Your task to perform on an android device: Go to the Fitbit app and read Habits for Restful Sleep
Image 0: 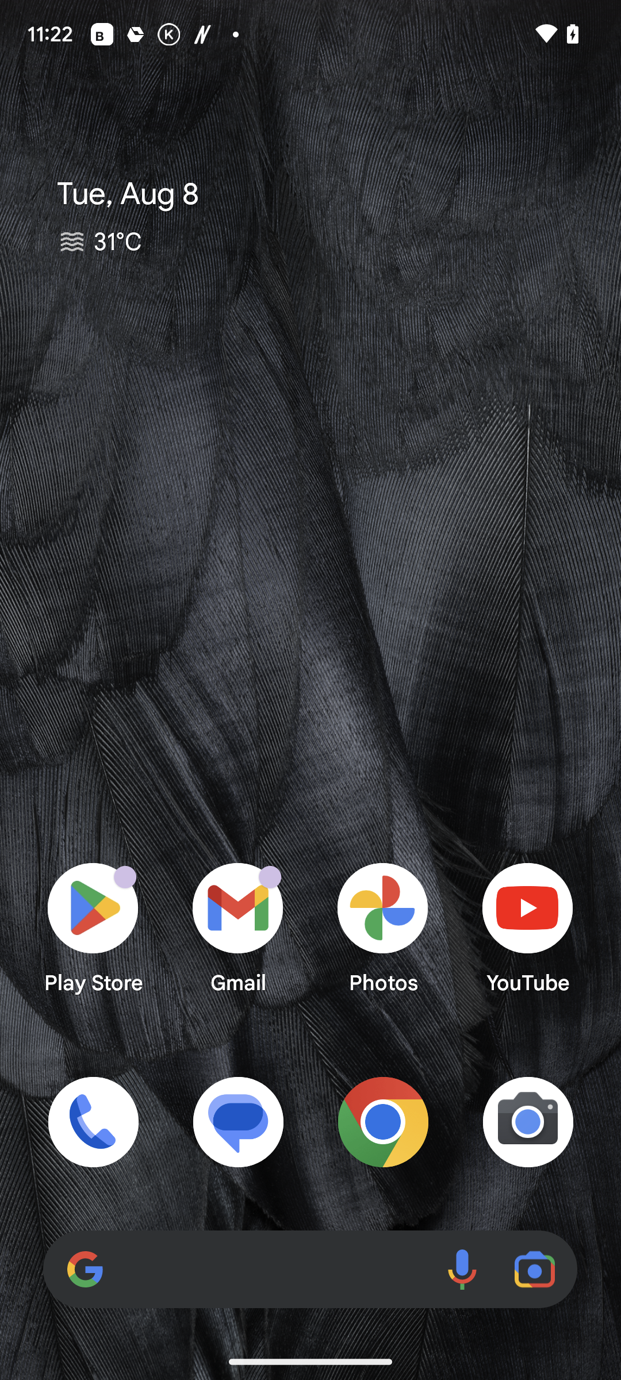
Open the Fitbit app
Step 0: open app "Fitbit"
Image 1: 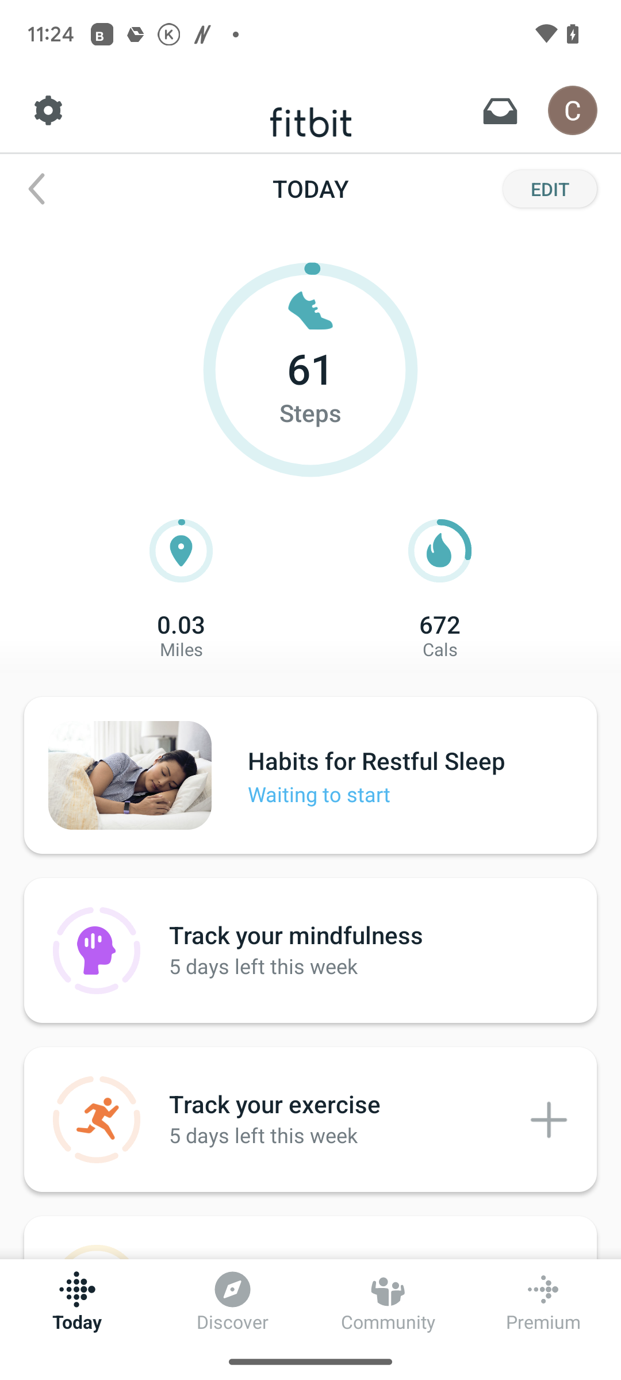
Click on the Discover option in the middle of the screen
Step 1: click (232, 1321)
Image 2: 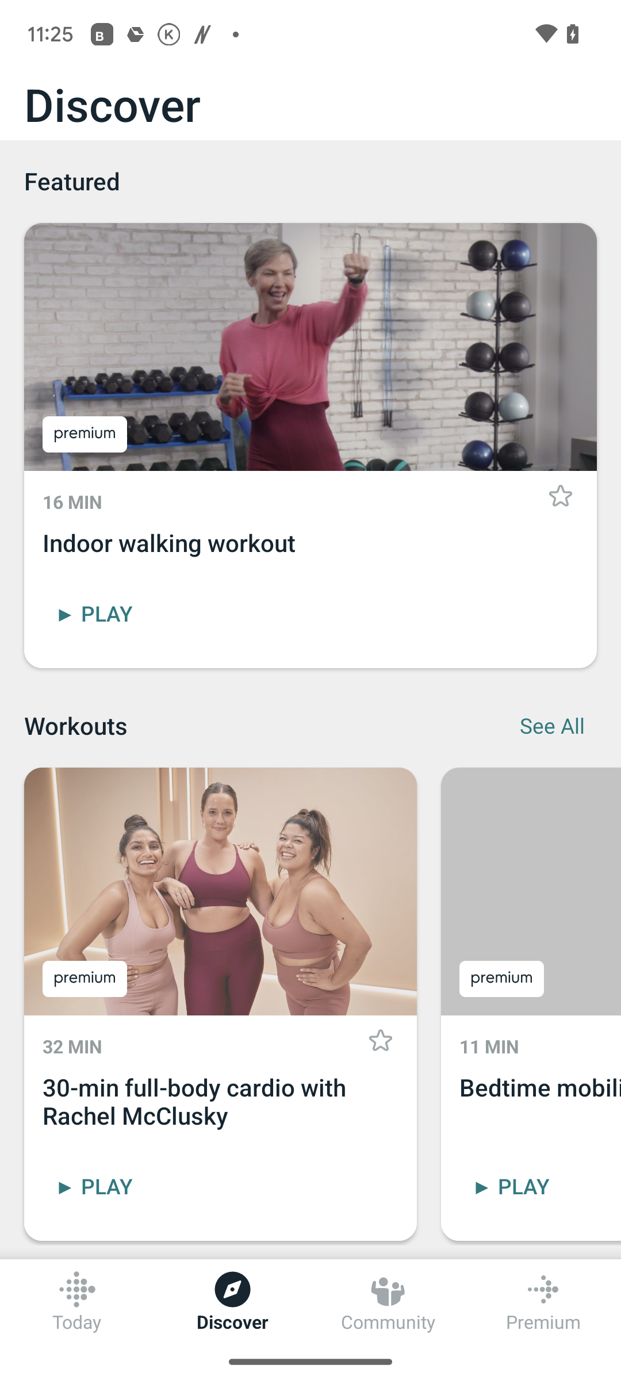
Scroll up to view the guided programs
Step 2: scroll down
Image 3: 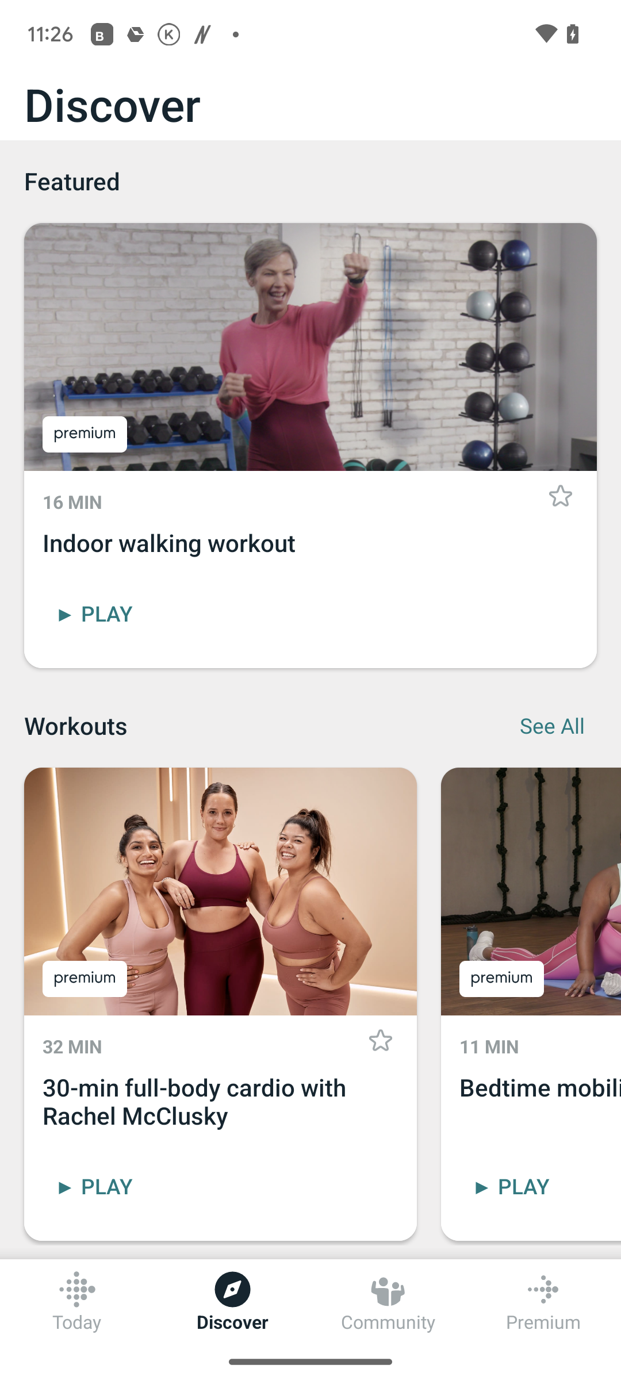
Scroll up to view the guided programs
Step 3: scroll down
Image 4: 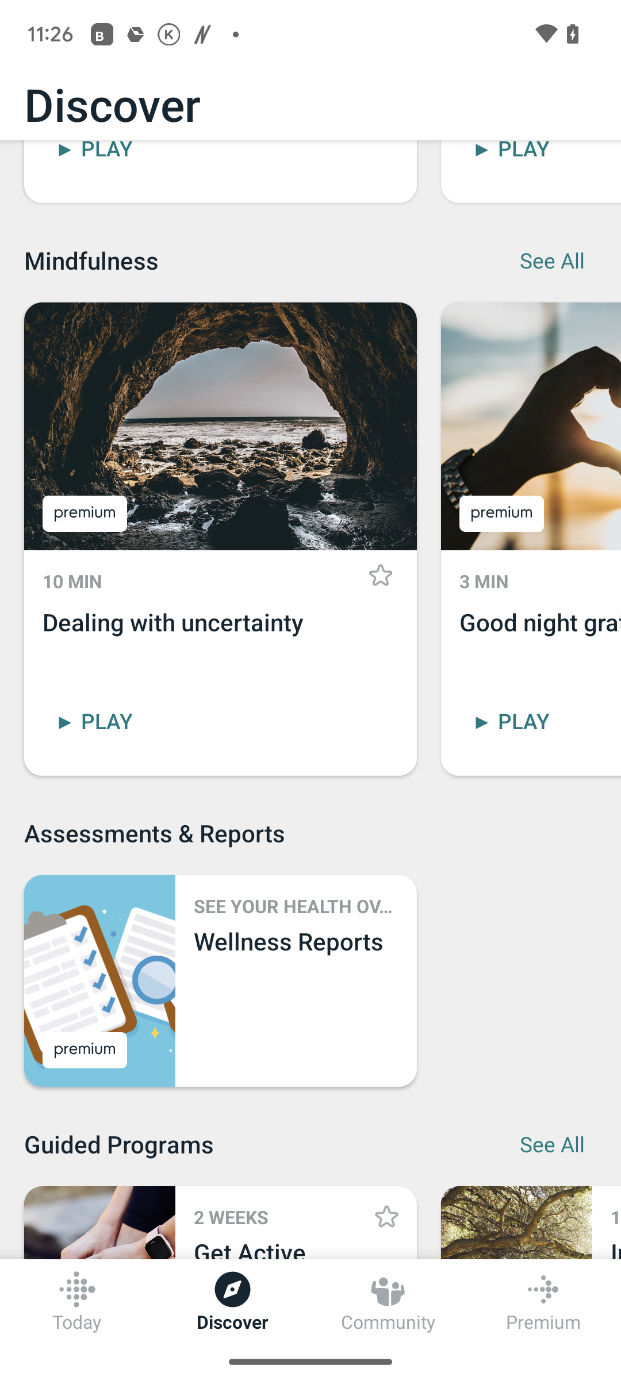
Scroll up to view the guided programs
Step 4: scroll down
Image 5: 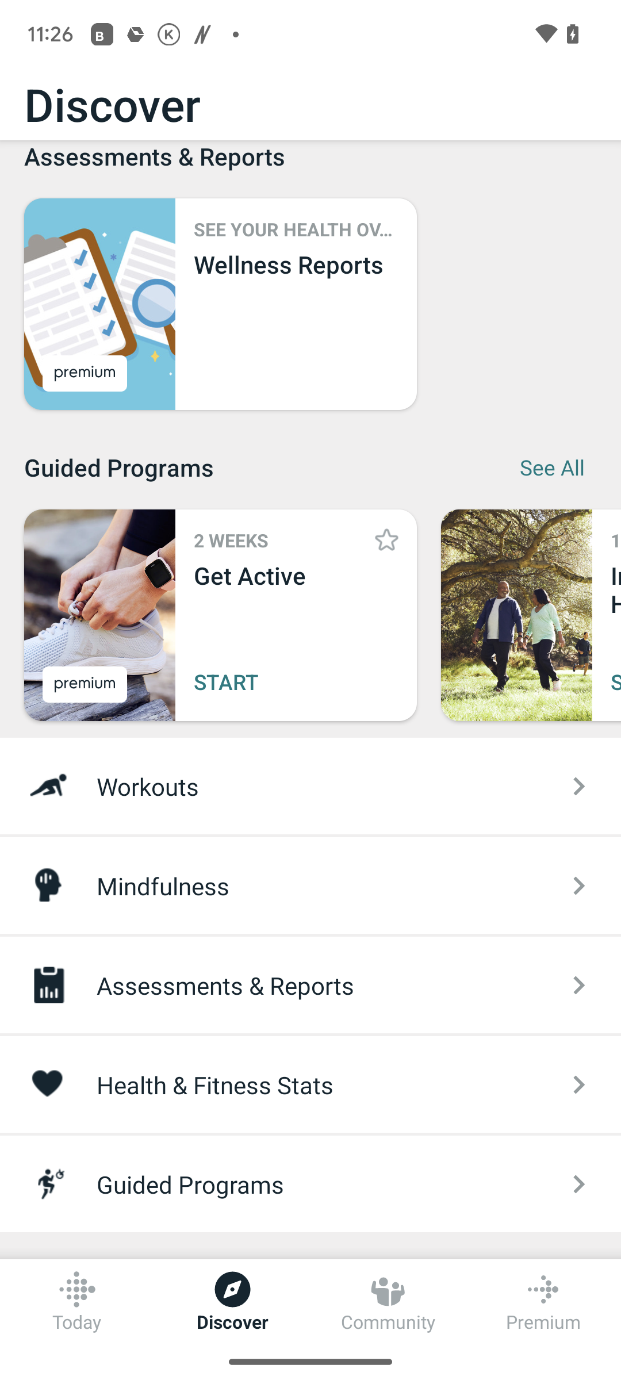
Click on the last option at the bottom of the screen
Step 5: click (316, 1184)
Image 6: 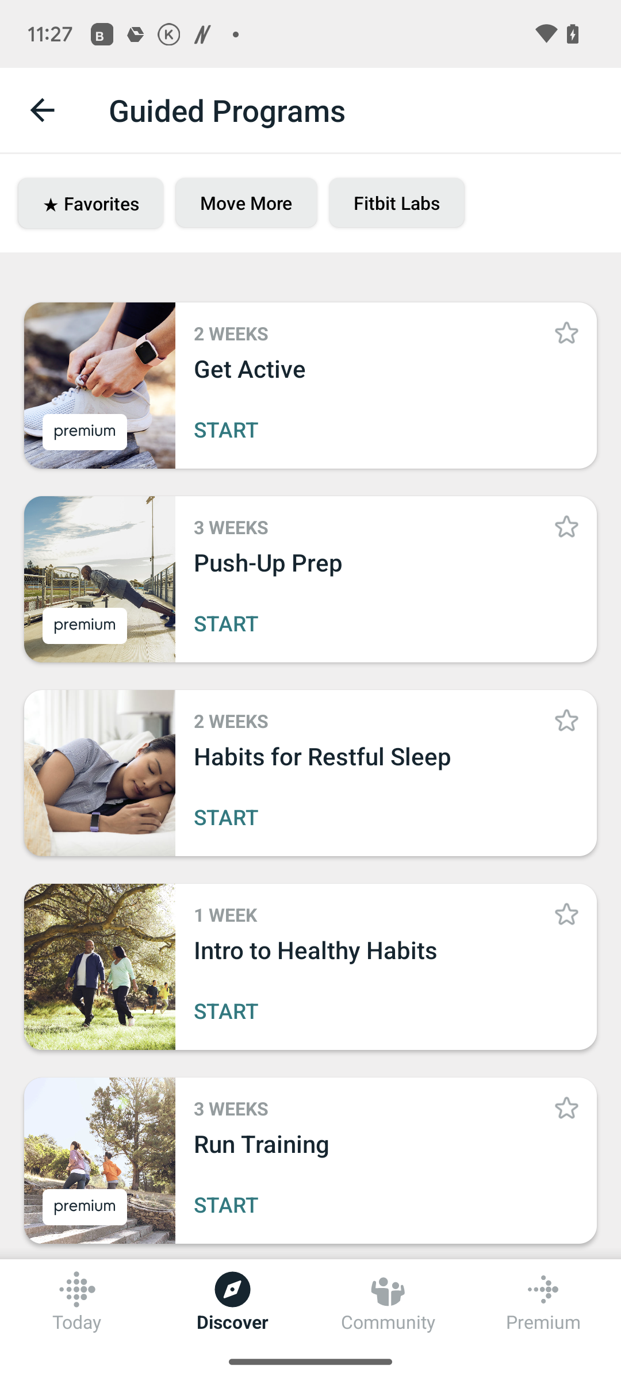
Click on the third option in the middle of the screen
Step 6: click (386, 756)